Your task to perform on an android device: I want to delete my files because I already have a photo album on my phone.
Image 0: 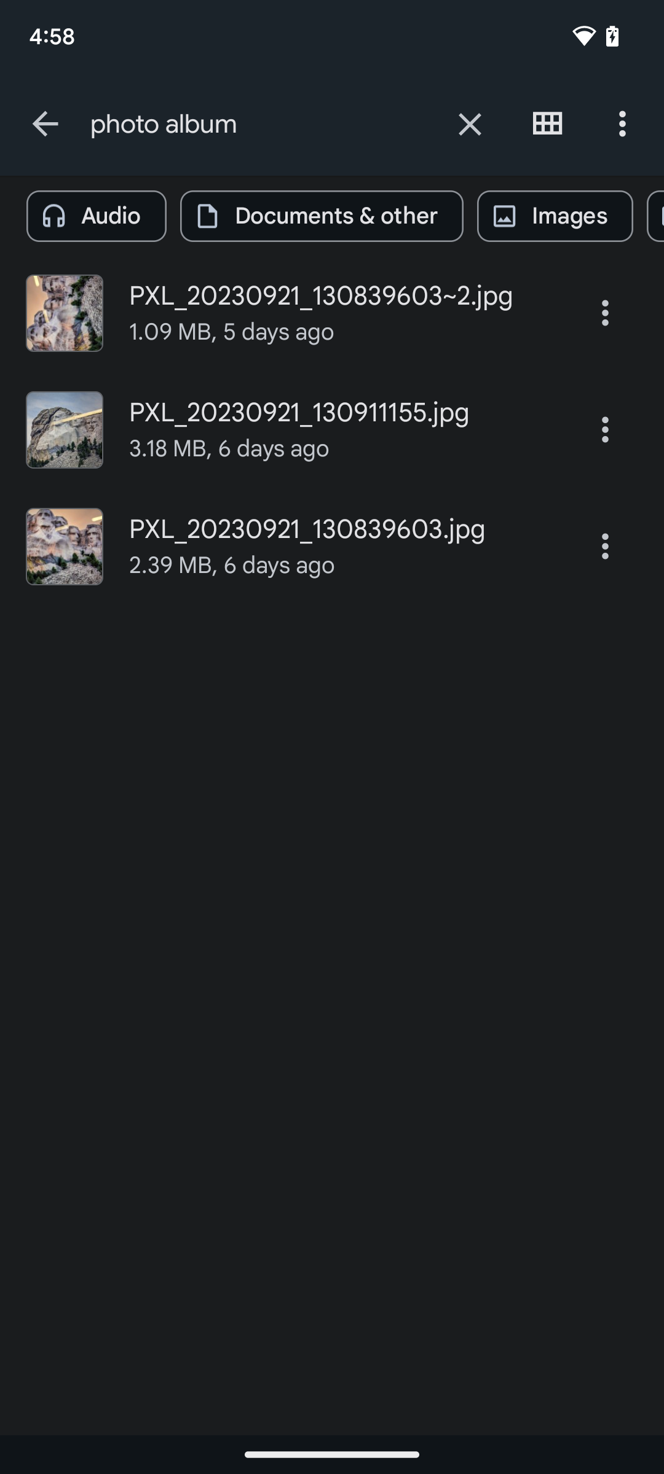
Click on the three dots on the right corner of the screen.
Step 0: click (605, 313)
Image 1: 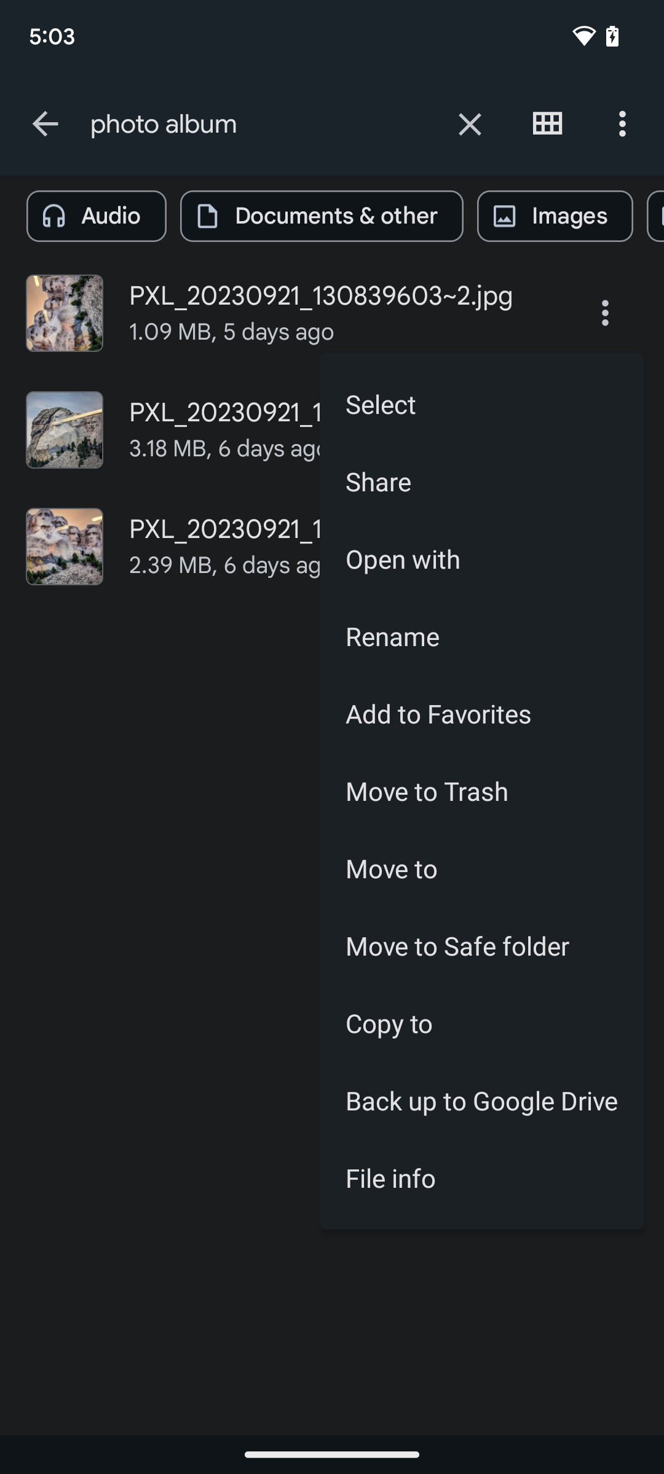
Click on the Move to Trash button on the screen.
Step 1: click (481, 790)
Image 2: 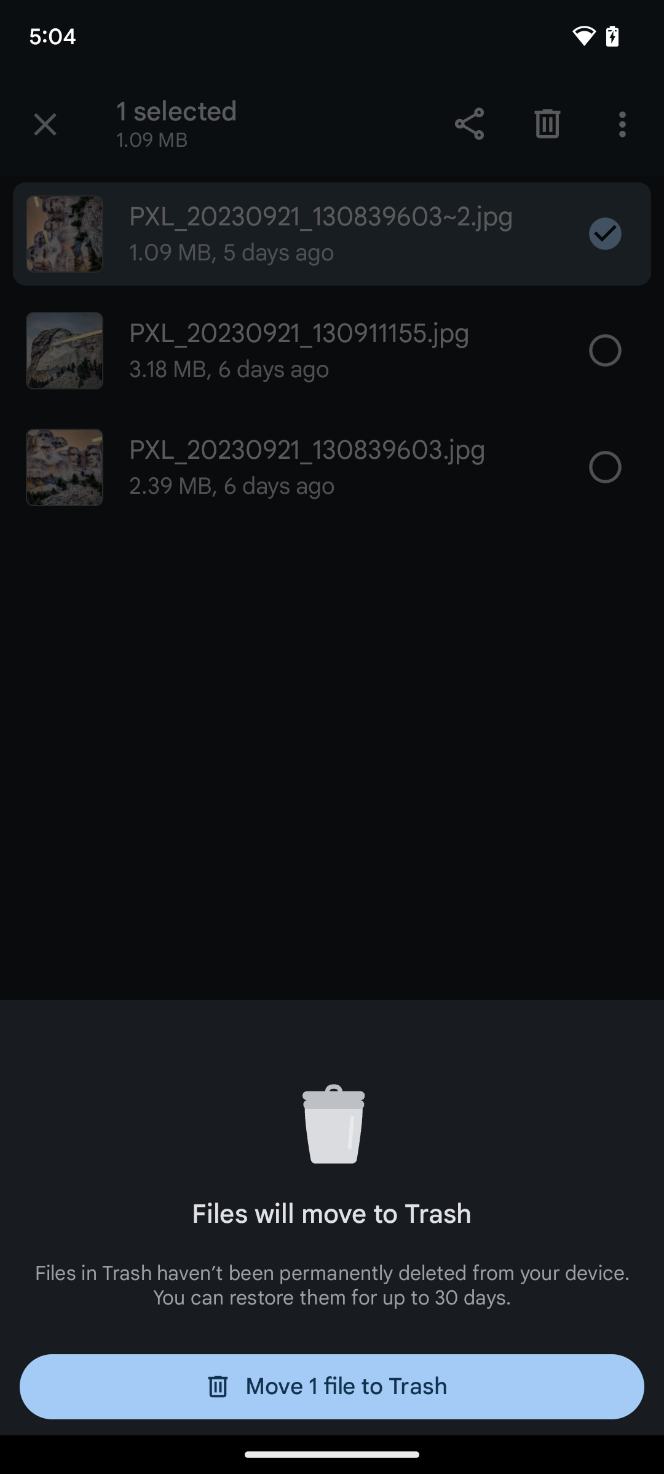
Click on the Move 1 file to Trash on the bottom of the screen.
Step 2: click (331, 1386)
Image 3: 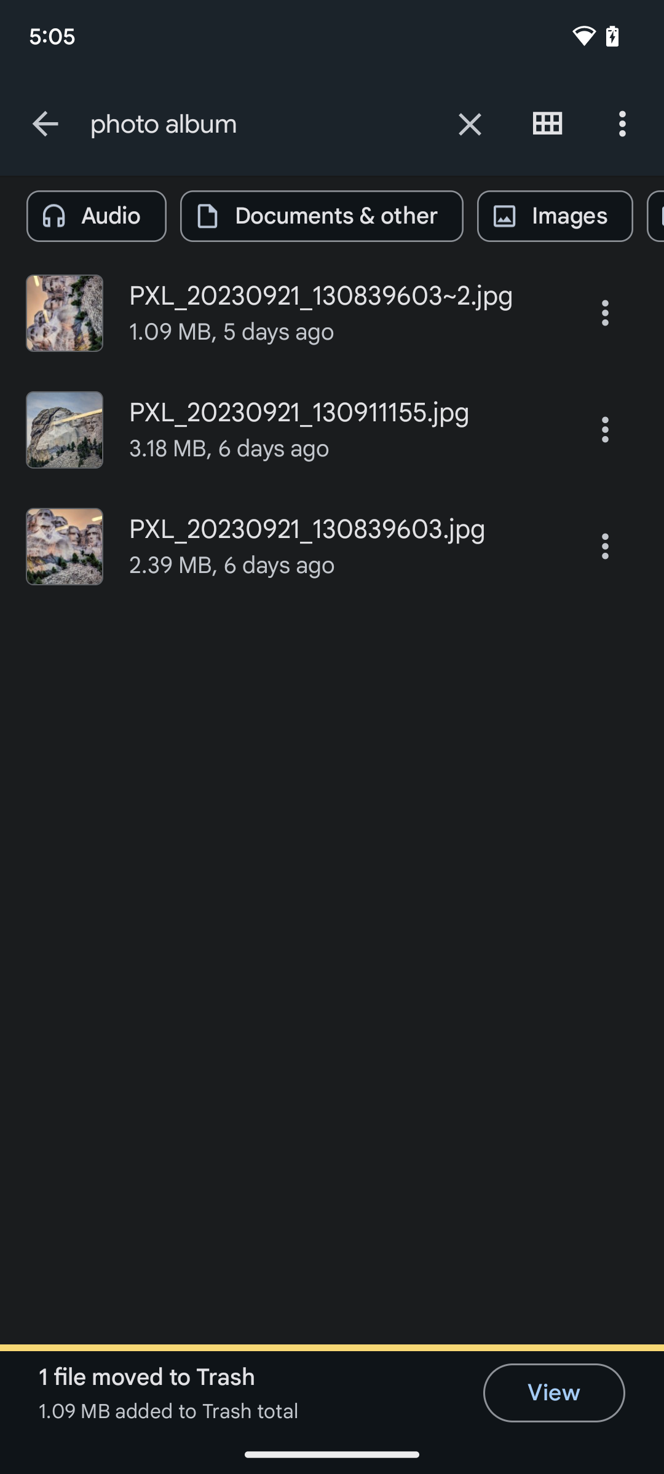
Click on the Move 1 file to Trash on the bottom of the screen.
Step 3: wait